Your task to perform on an android device: In the Fitpro app,  View your today activity
Image 0: 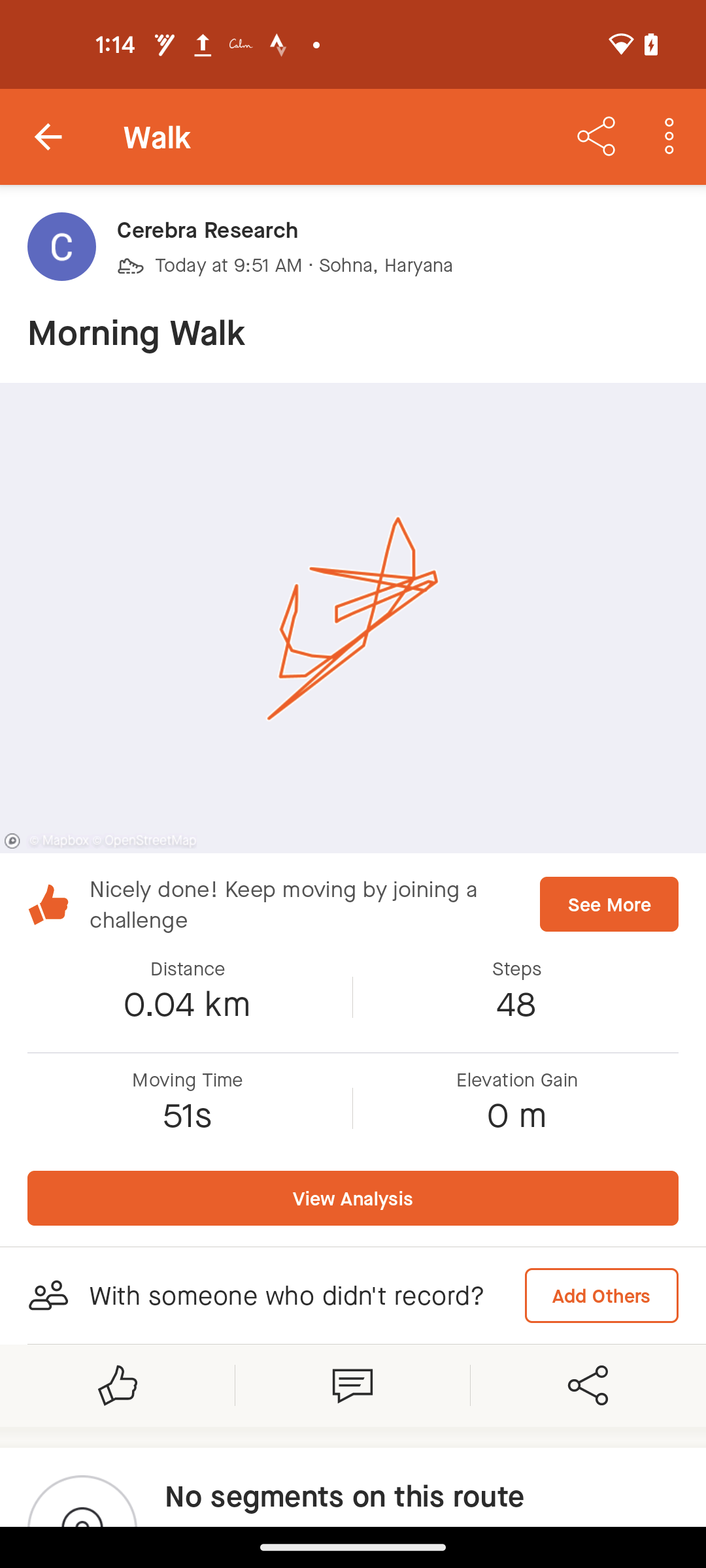
Open the Fitpro app
Step 0: open app "FitPro"
Image 1: 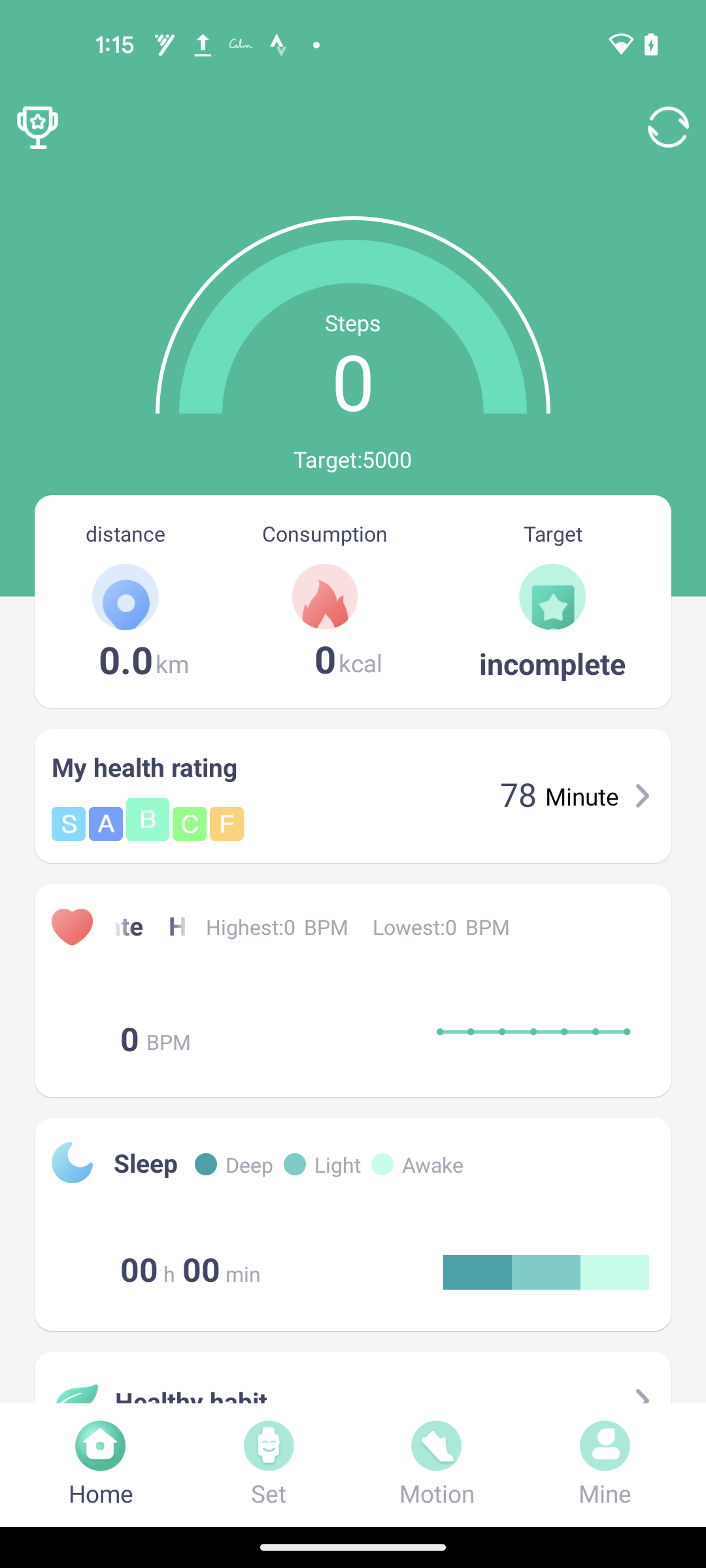
Click on the Steps to view your activity
Step 1: click (353, 317)